Your task to perform on an android device: I'd want to track currency exchange rates for ILS to JOD in the Currency Converter app 
Image 0: 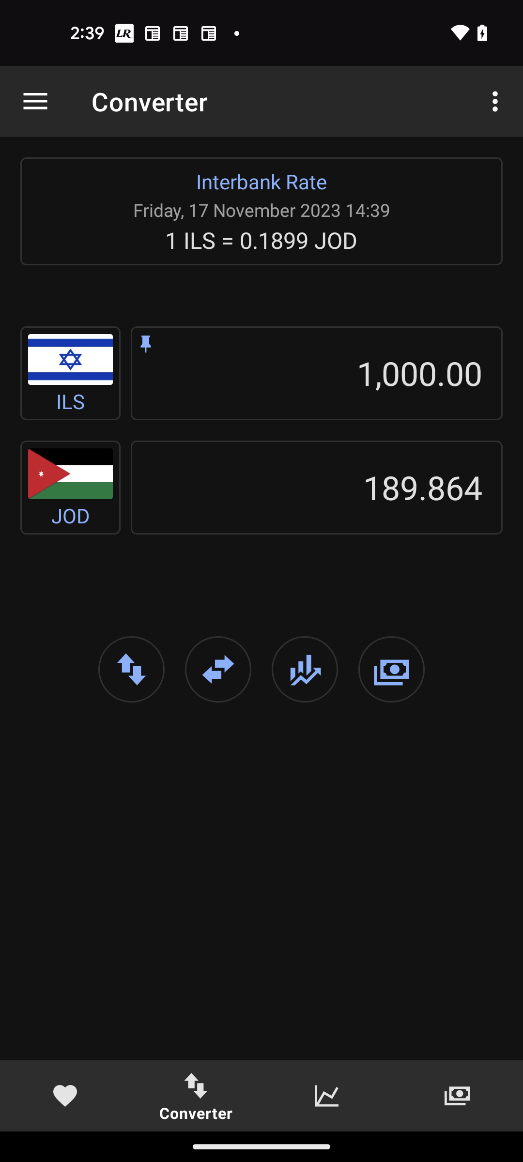
Go to the chart section
Step 0: click (327, 1096)